Your task to perform on an android device: I have to order a camera and laptop on Saturday. I want to create a new note reminding me that on Saturday next week I bought a camera and laptop.
Image 0: 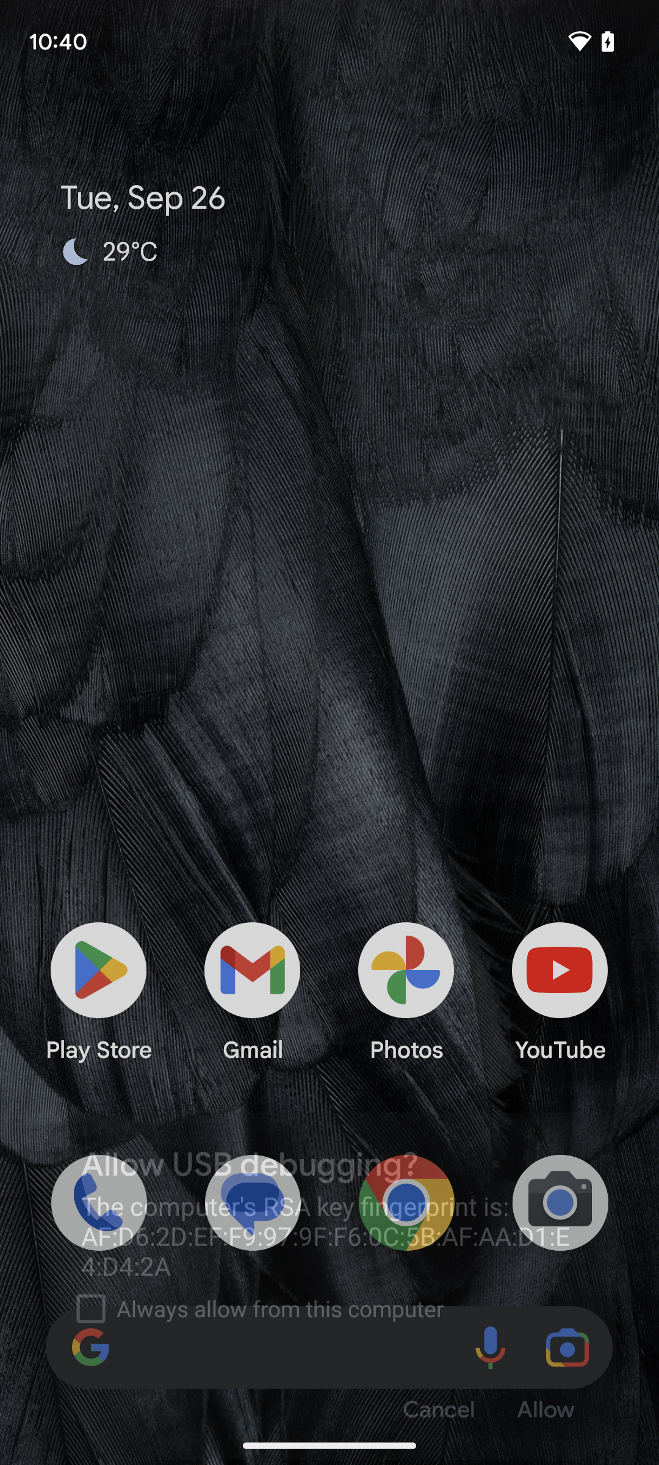
Step 0: open app "Notein"
Image 1: 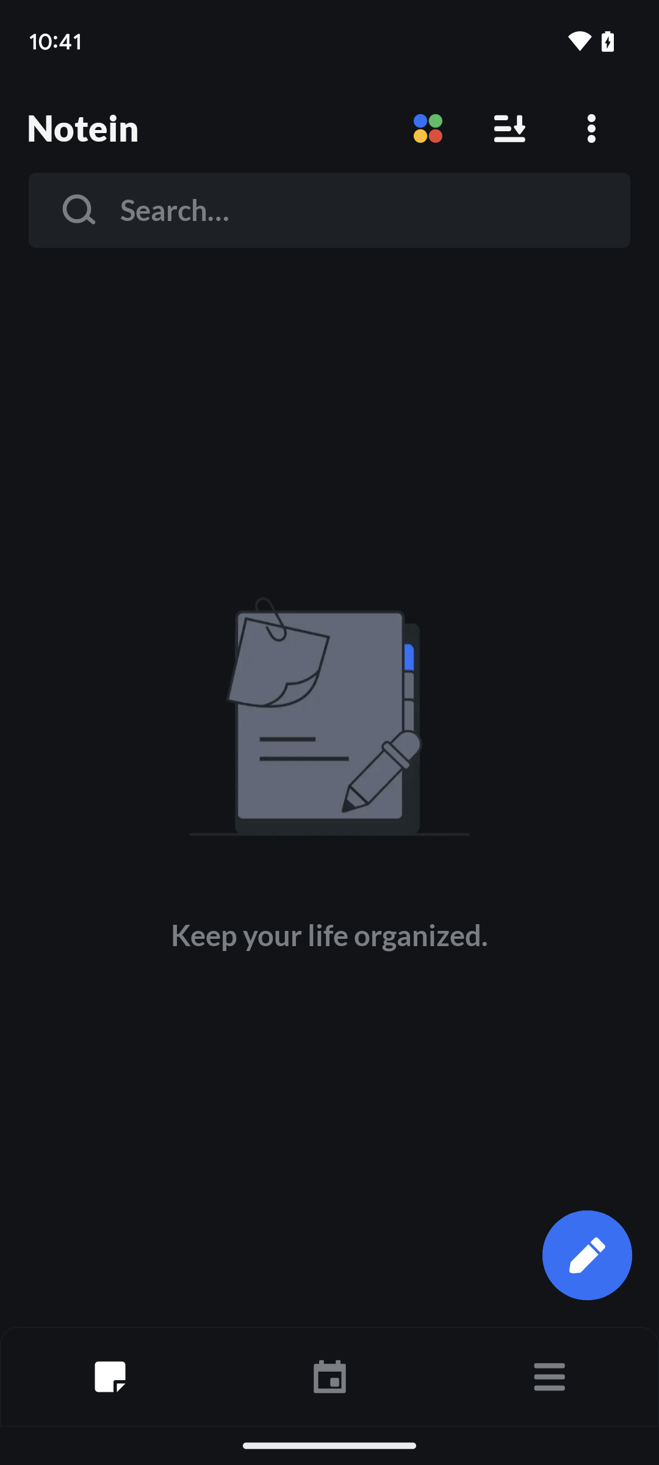
Tap on the note mark present at the bottom right corner of the screen.
Step 1: click (599, 1244)
Image 2: 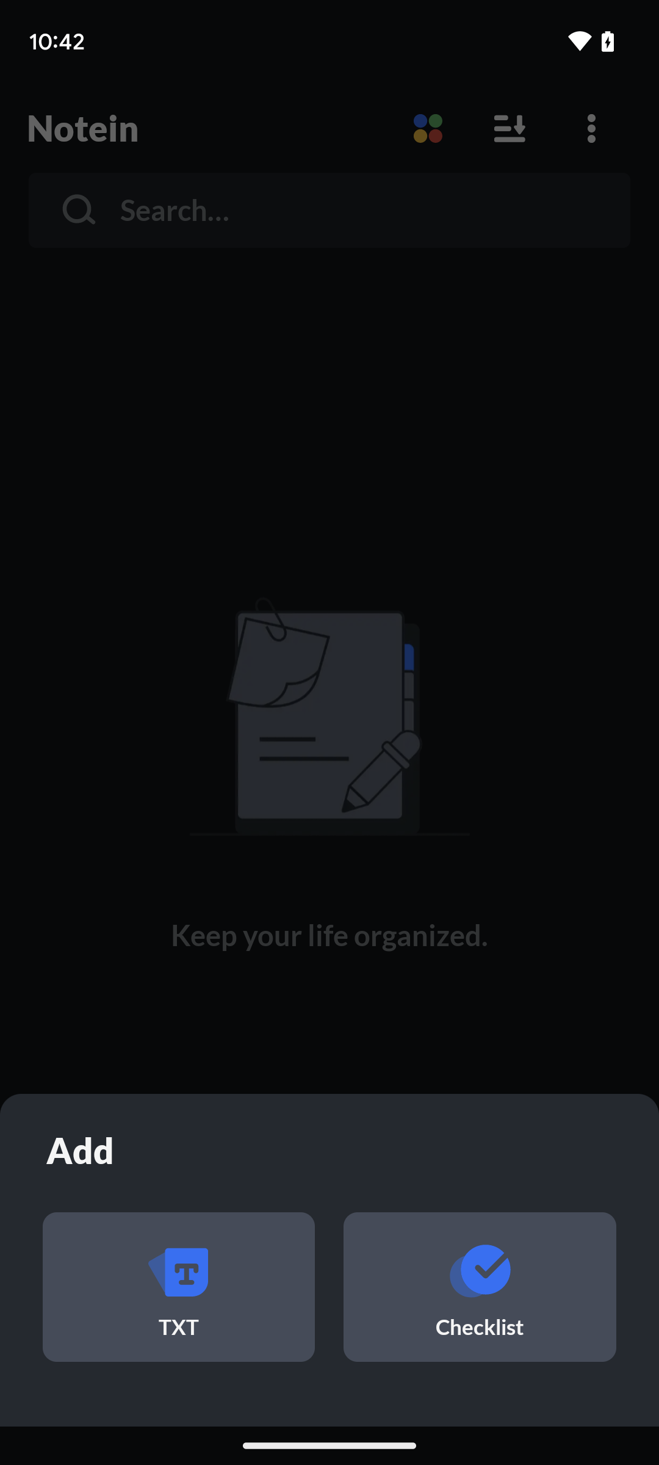
Tap on text.
Step 2: click (178, 1272)
Image 3: 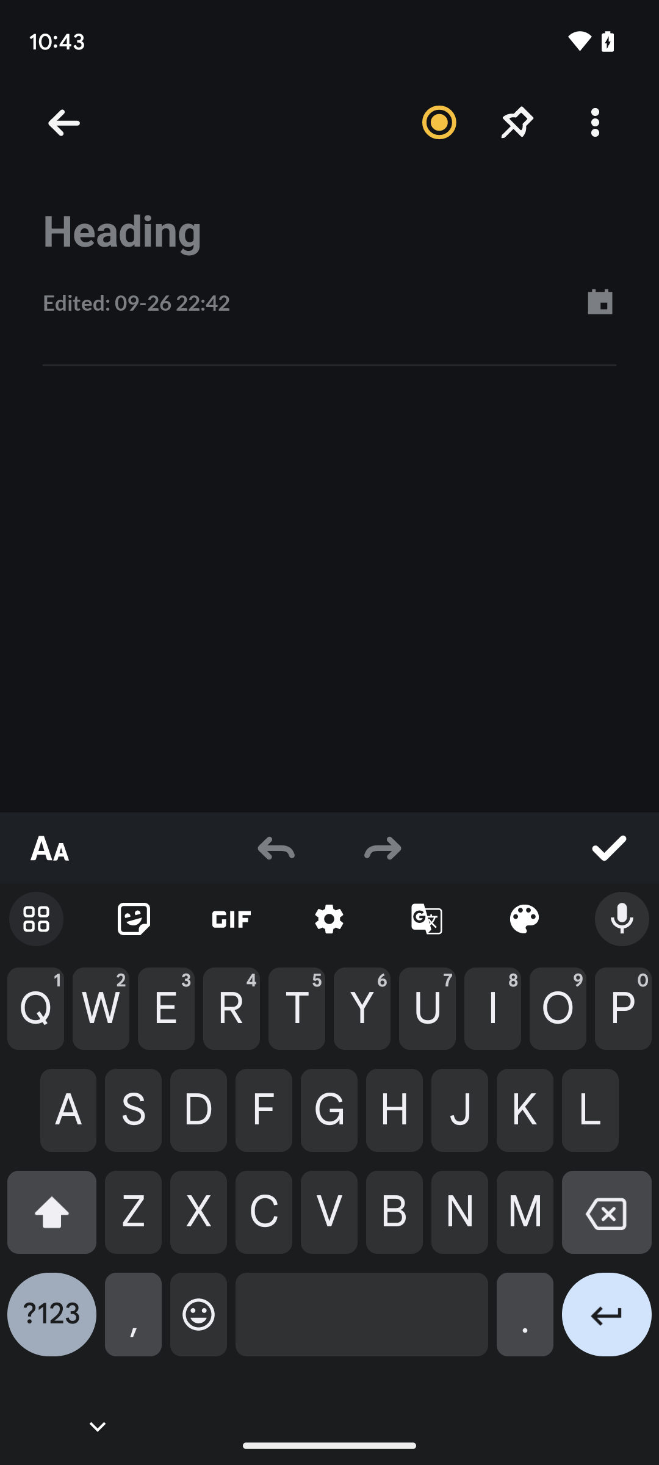
Tap on the heading present on the screen.
Step 3: type "Buy useful things"
Image 4: 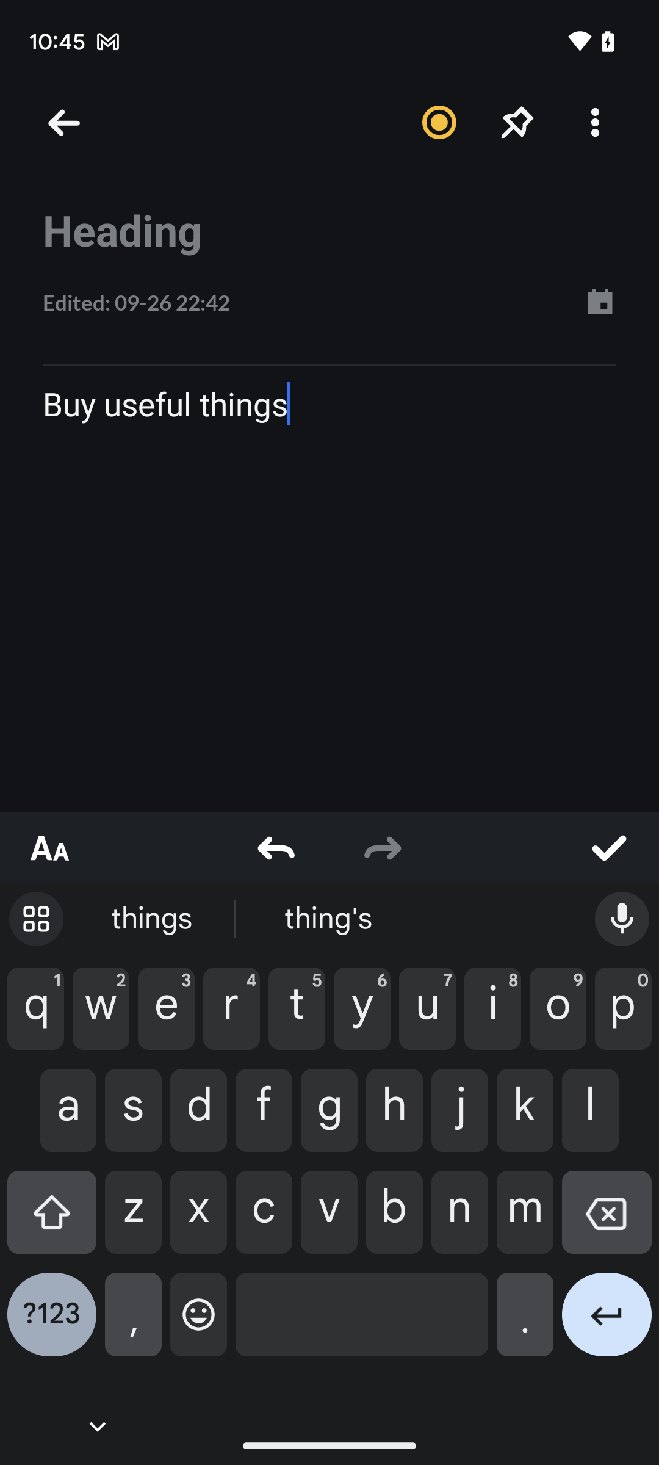
Tap on the heading present on the screen.
Step 4: type "Buy useful things like leptop and camera on saturday"
Image 5: 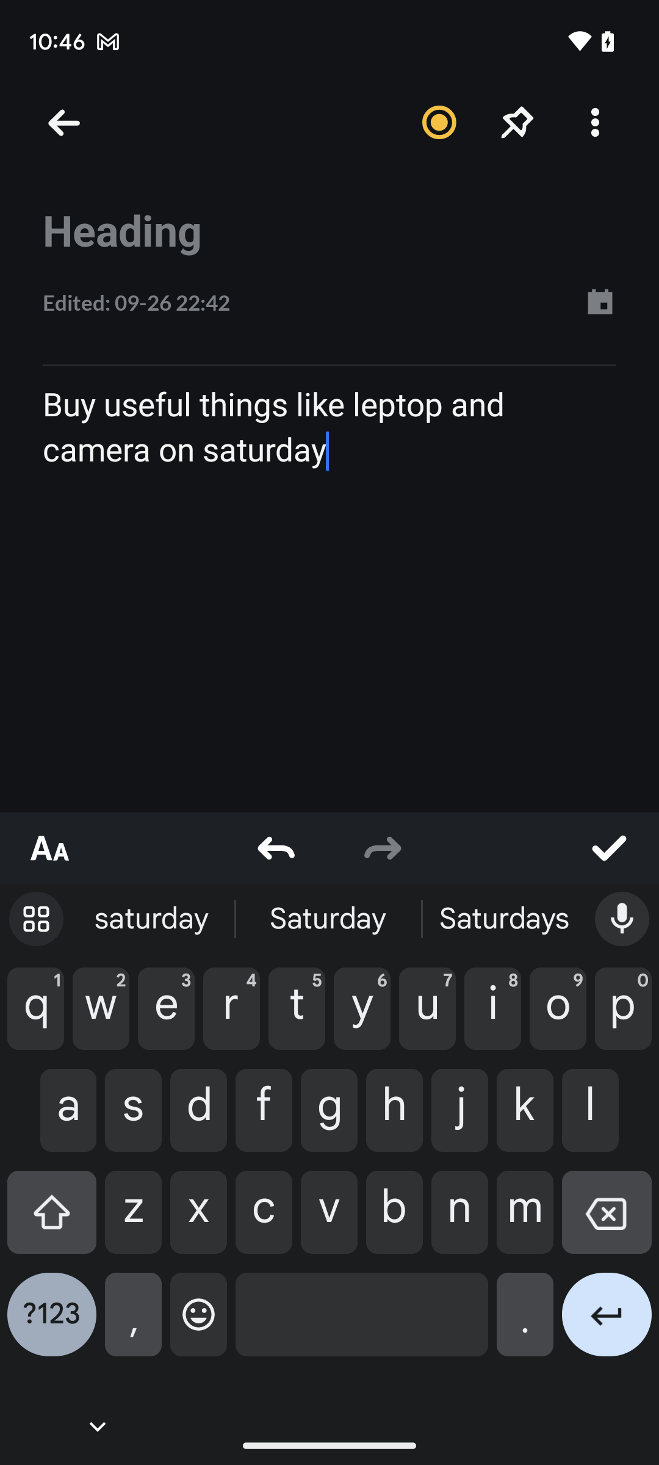
Tap on the tick mark present on the screen.
Step 5: click (602, 854)